Your task to perform on an android device: I'd want to include this Umbrella Tree plant in my garden plan so that I can keep track of all the facts concerning plant health and growth.
Image 0: 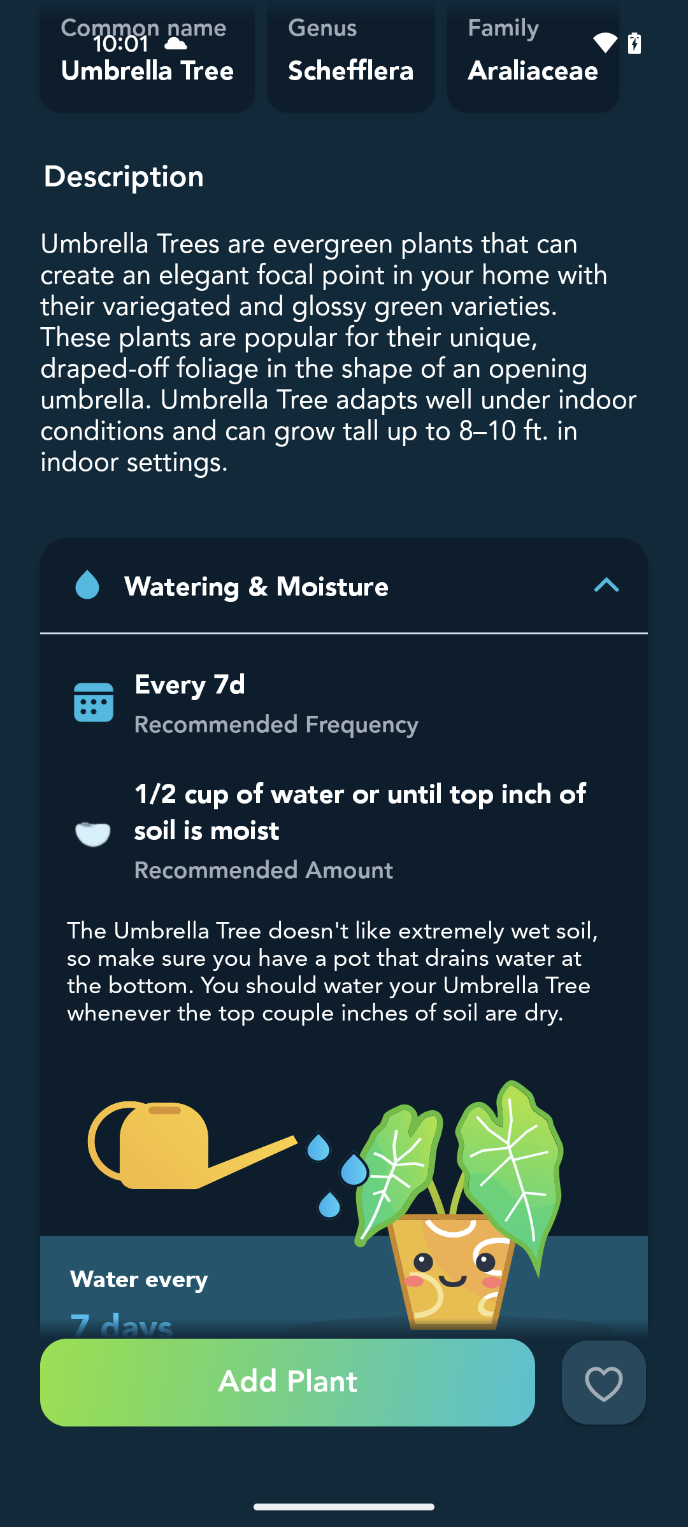
click on Add Plant button
Step 0: click (287, 1383)
Image 1: 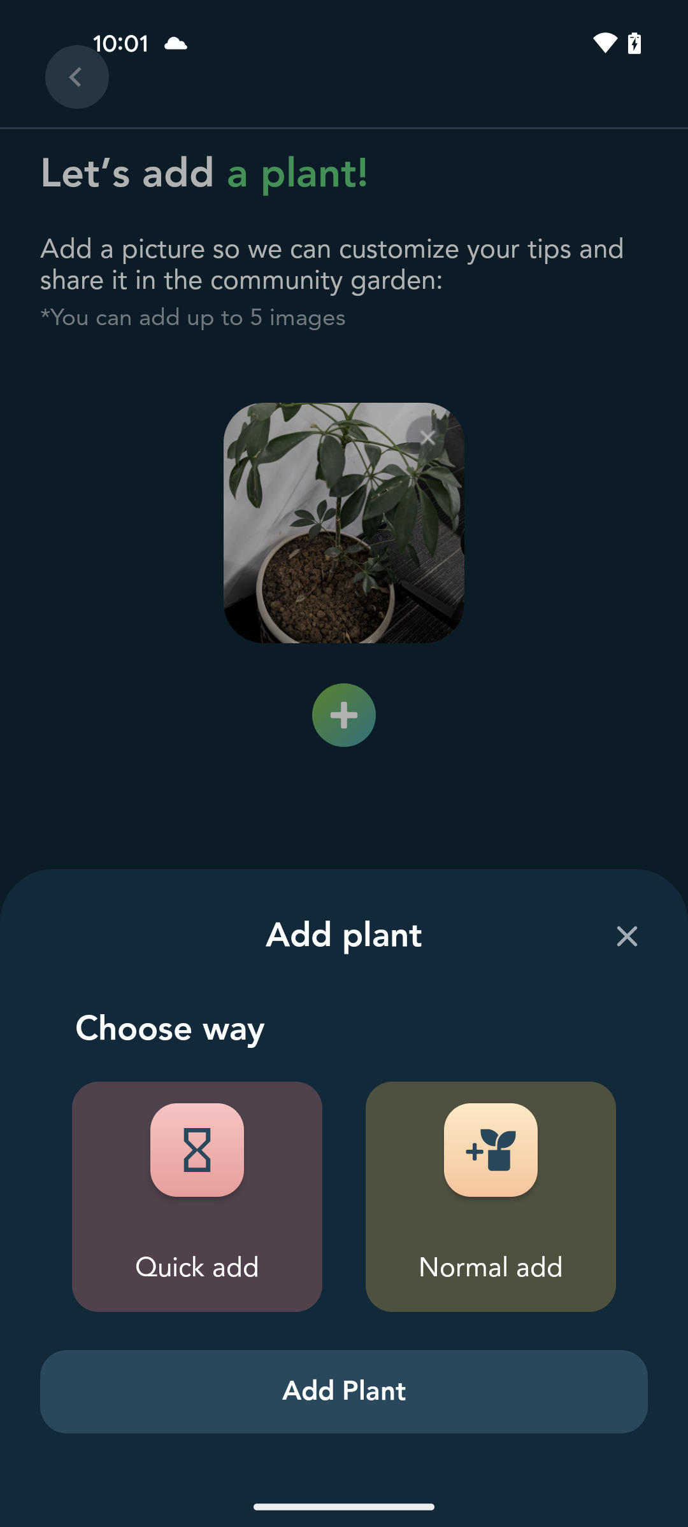
click on Normal add
Step 1: click (455, 1165)
Image 3: 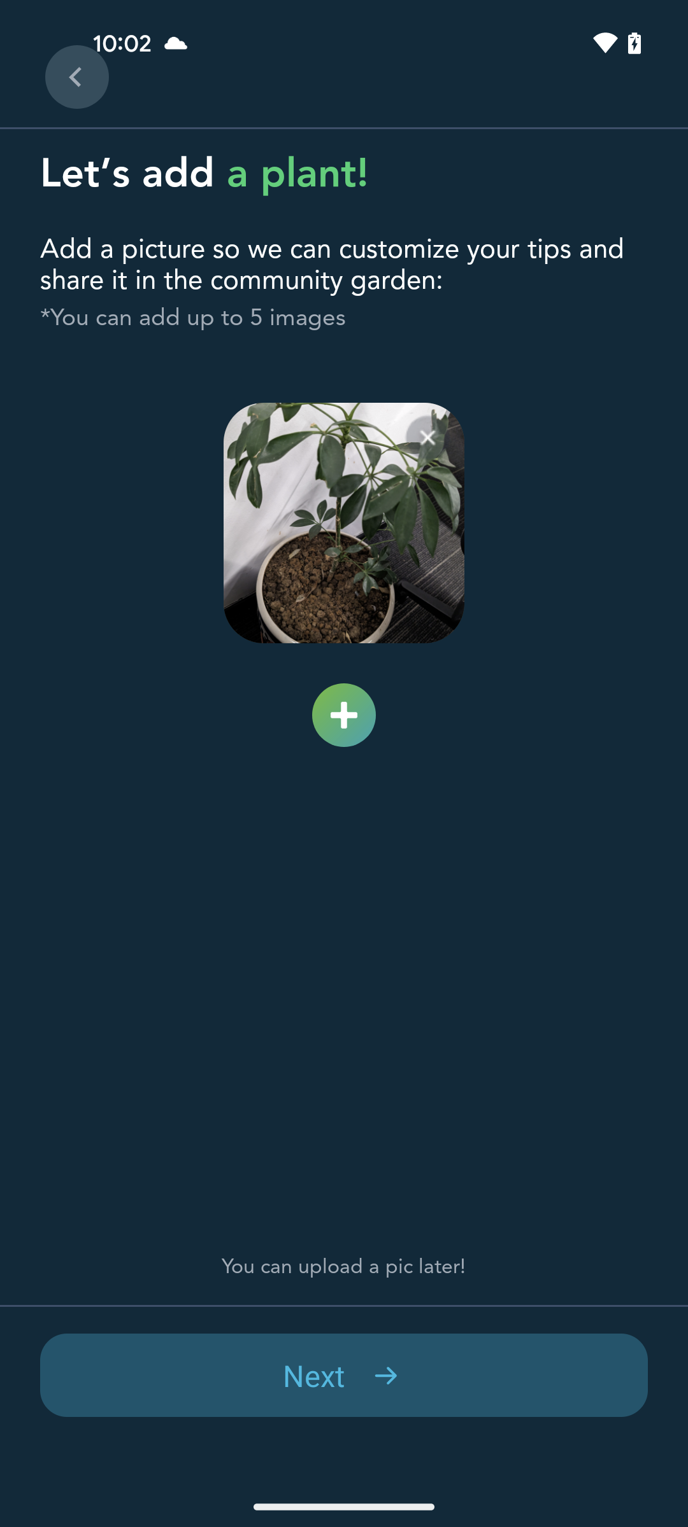
click on Next
Step 3: click (436, 1372)
Image 4: 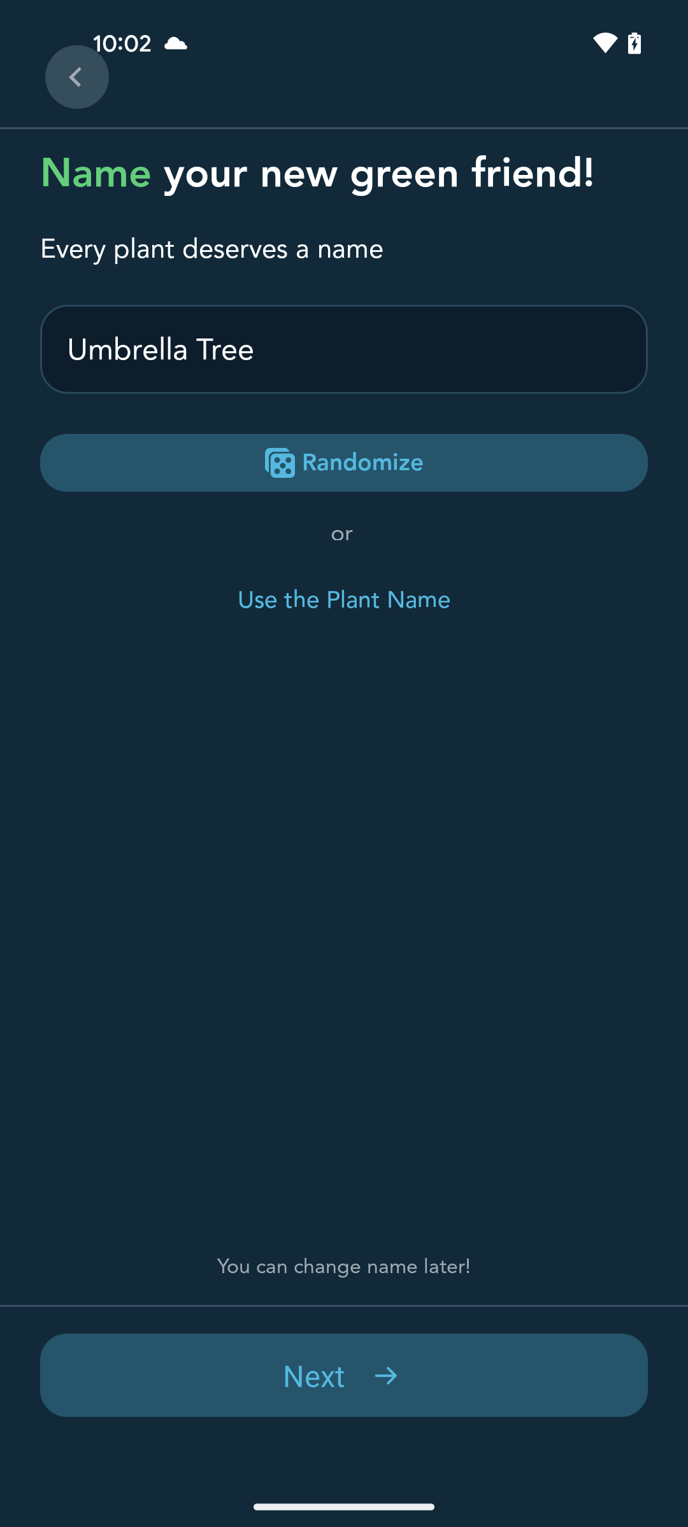
click on Next again
Step 4: click (313, 1375)
Image 5: 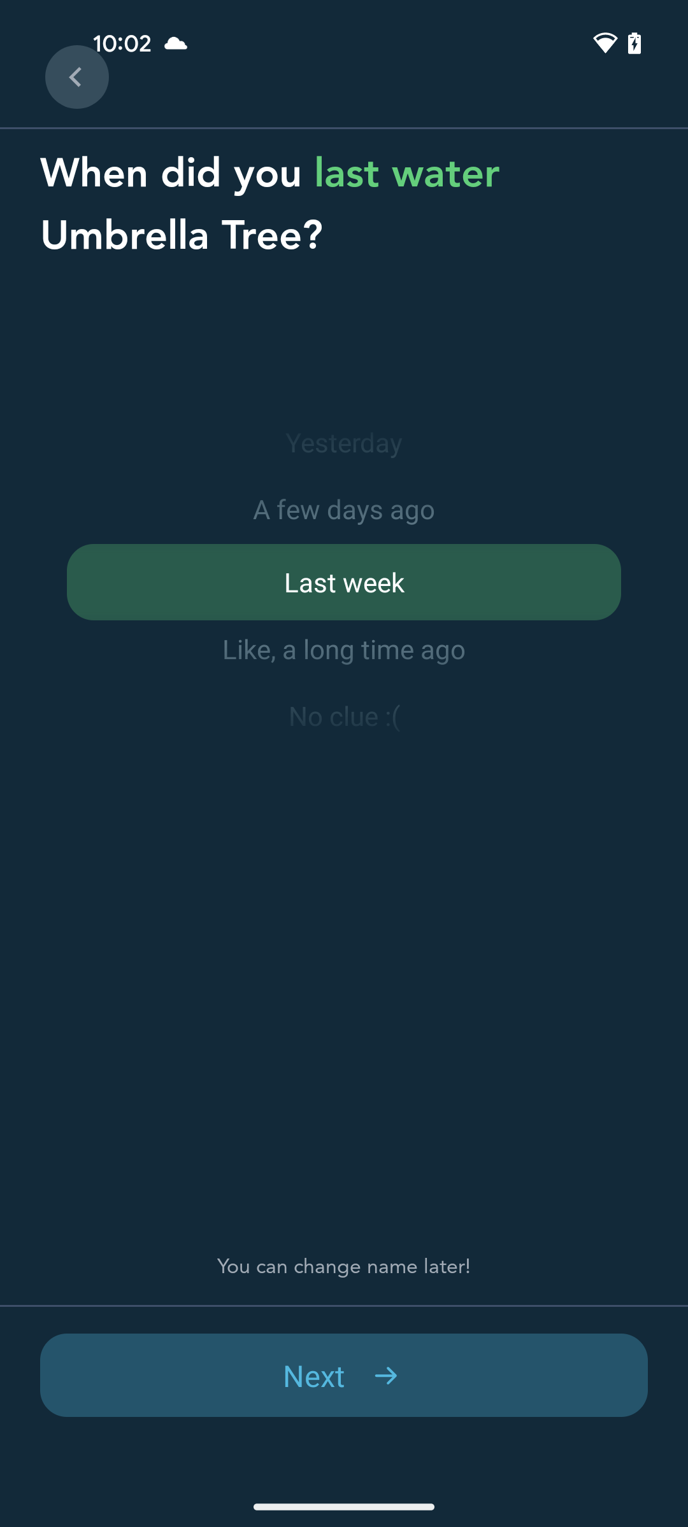
click on Next
Step 5: click (398, 1405)
Image 6: 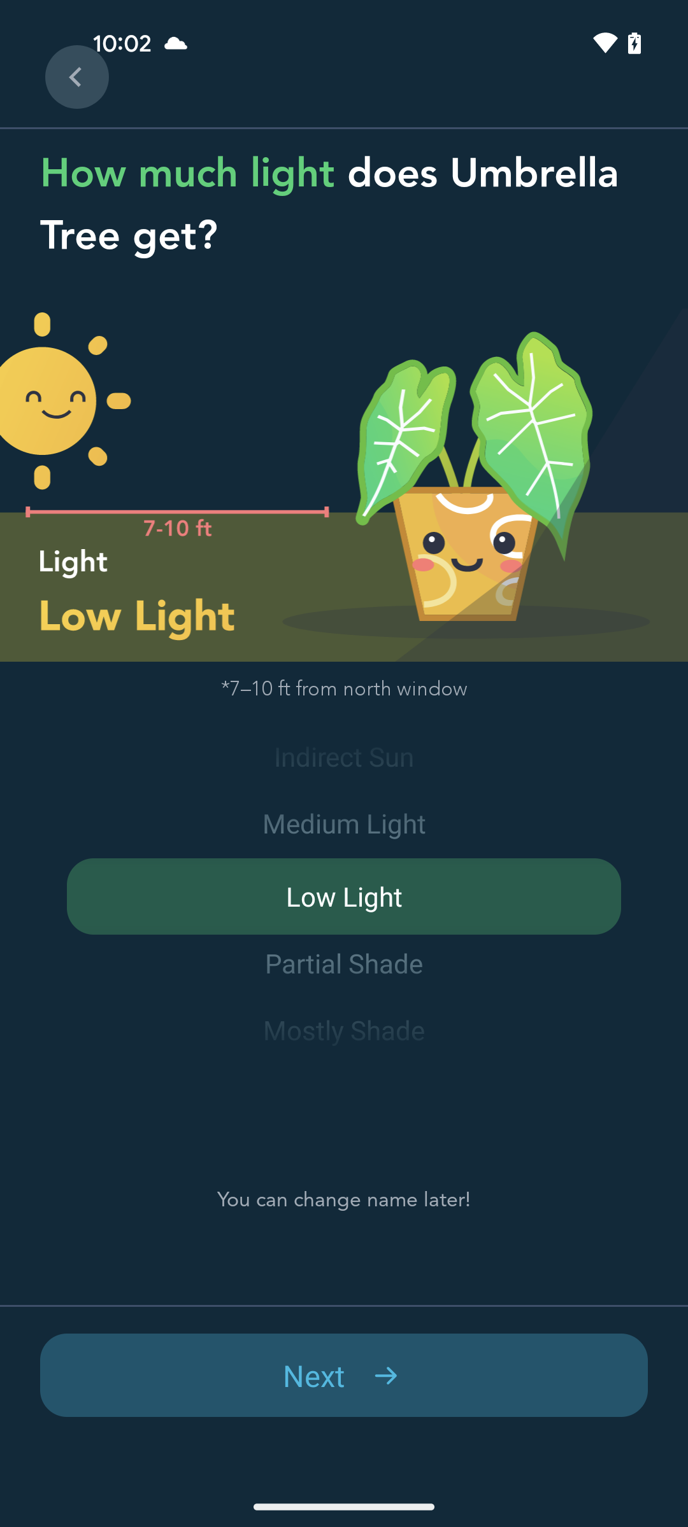
click on next again
Step 6: click (487, 1392)